Your task to perform on an android device: I'm going trekking with a friend next weekend and want to look for the best hiking shoes on the Decathlon app.
Image 0: 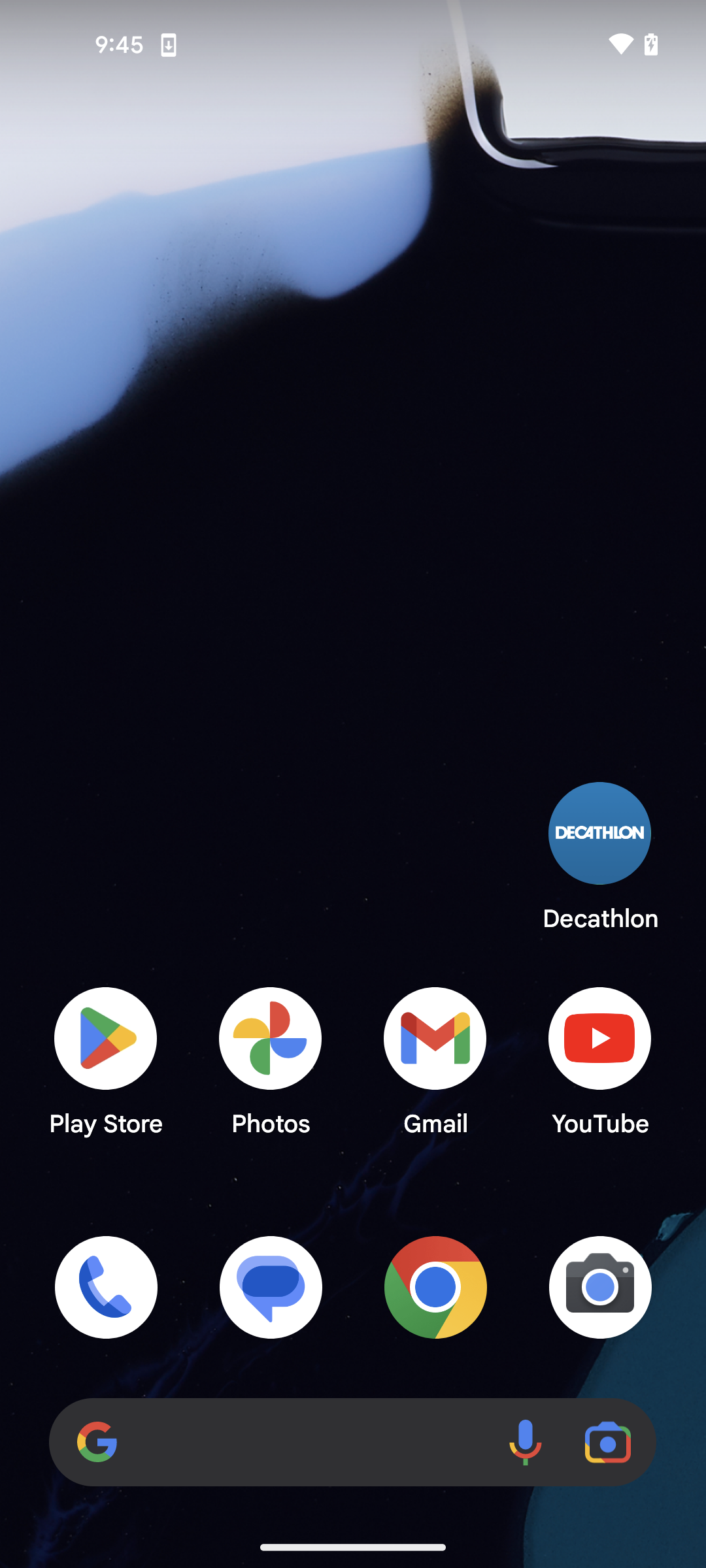
open the Decathlon app
Step 0: open app "Decathlon"
Image 1: 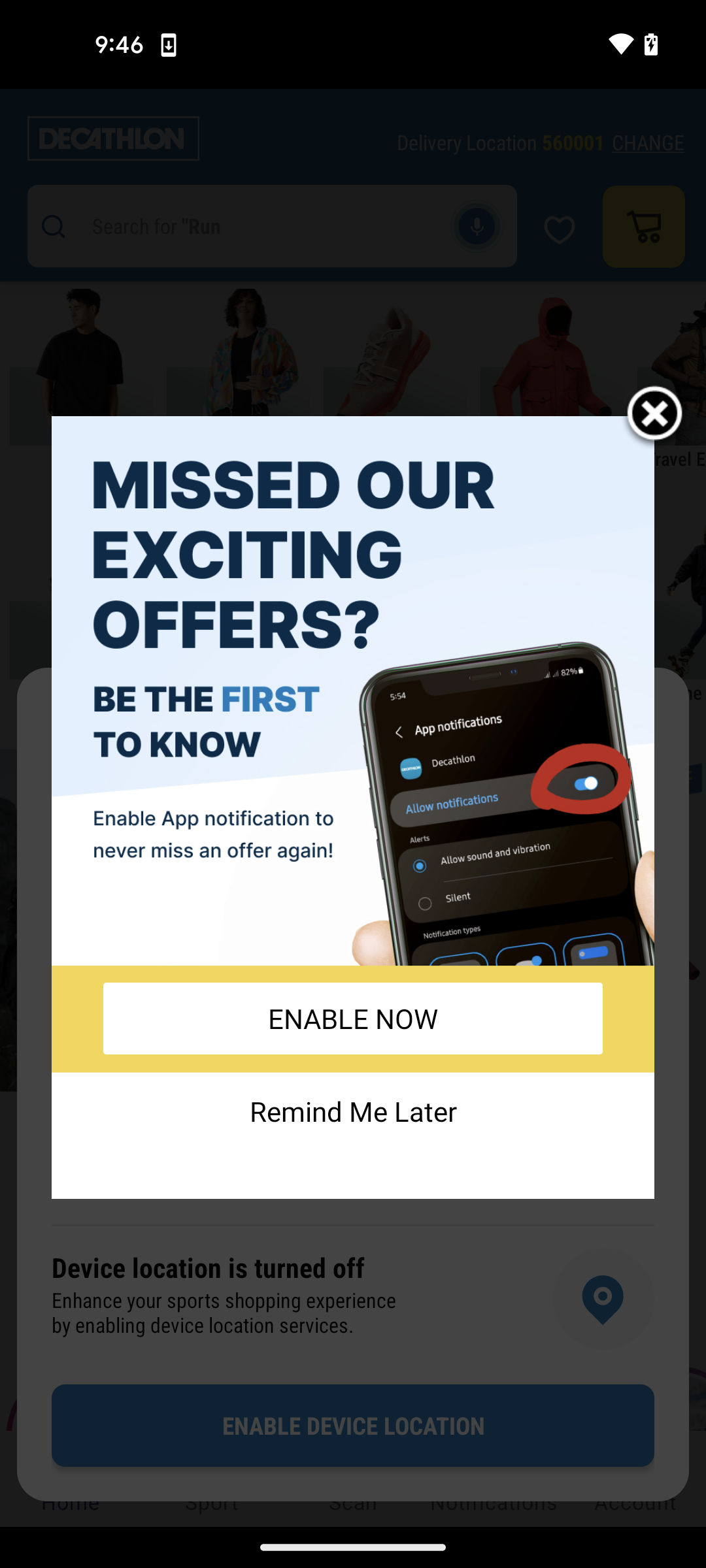
click on close icon
Step 1: click (654, 408)
Image 2: 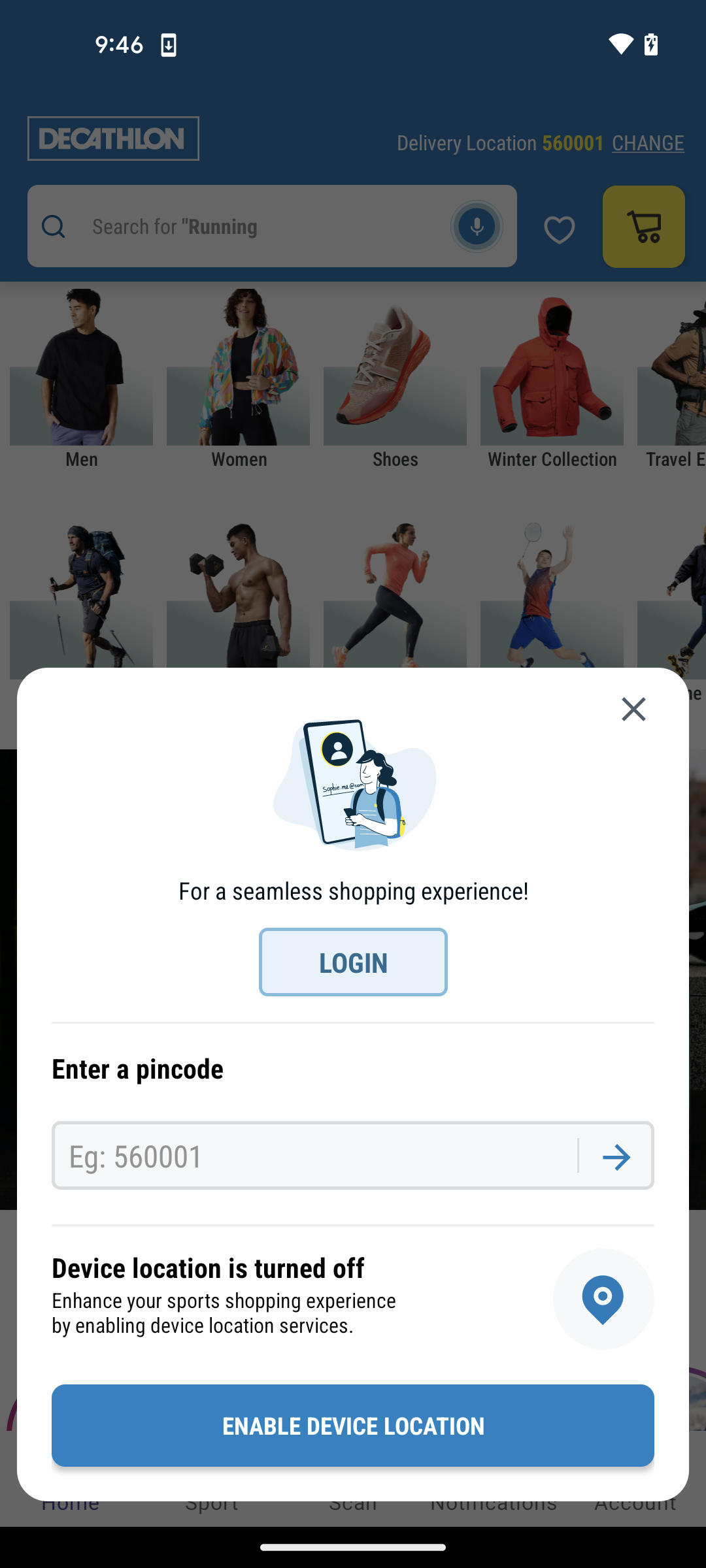
click on close icon
Step 2: wait
Image 3: 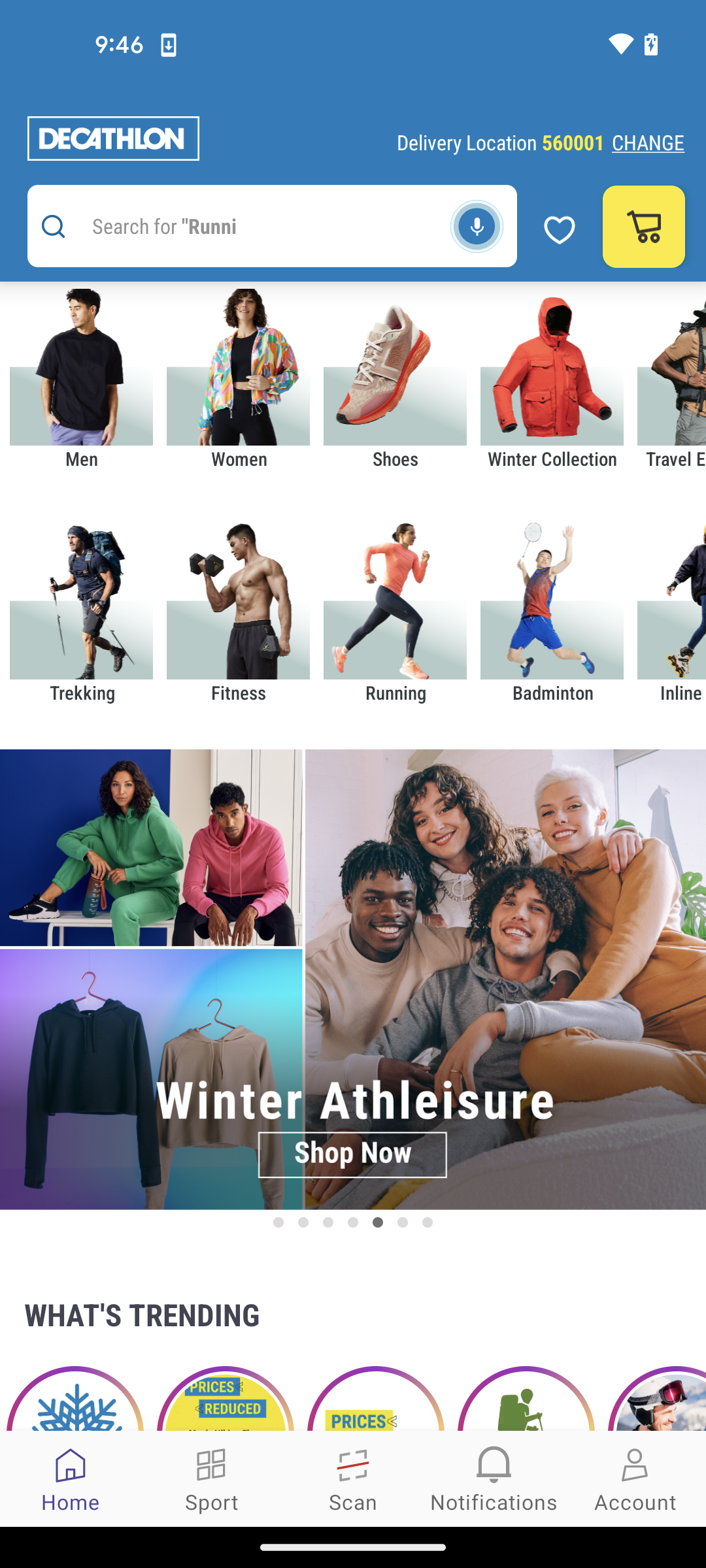
click on the search bar
Step 3: click (245, 226)
Image 4: 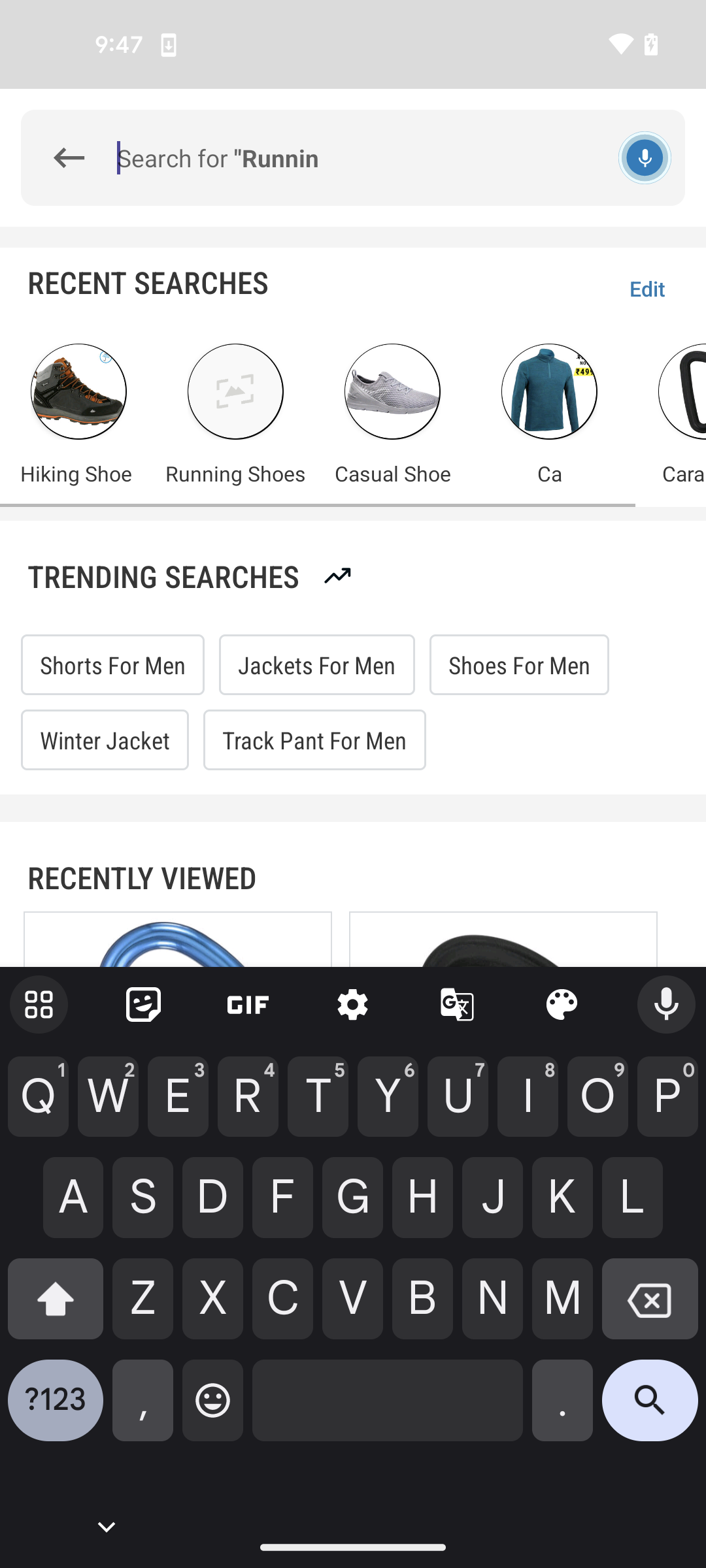
type text hiking shoes
Step 4: type "hiking shoes"
Image 5: 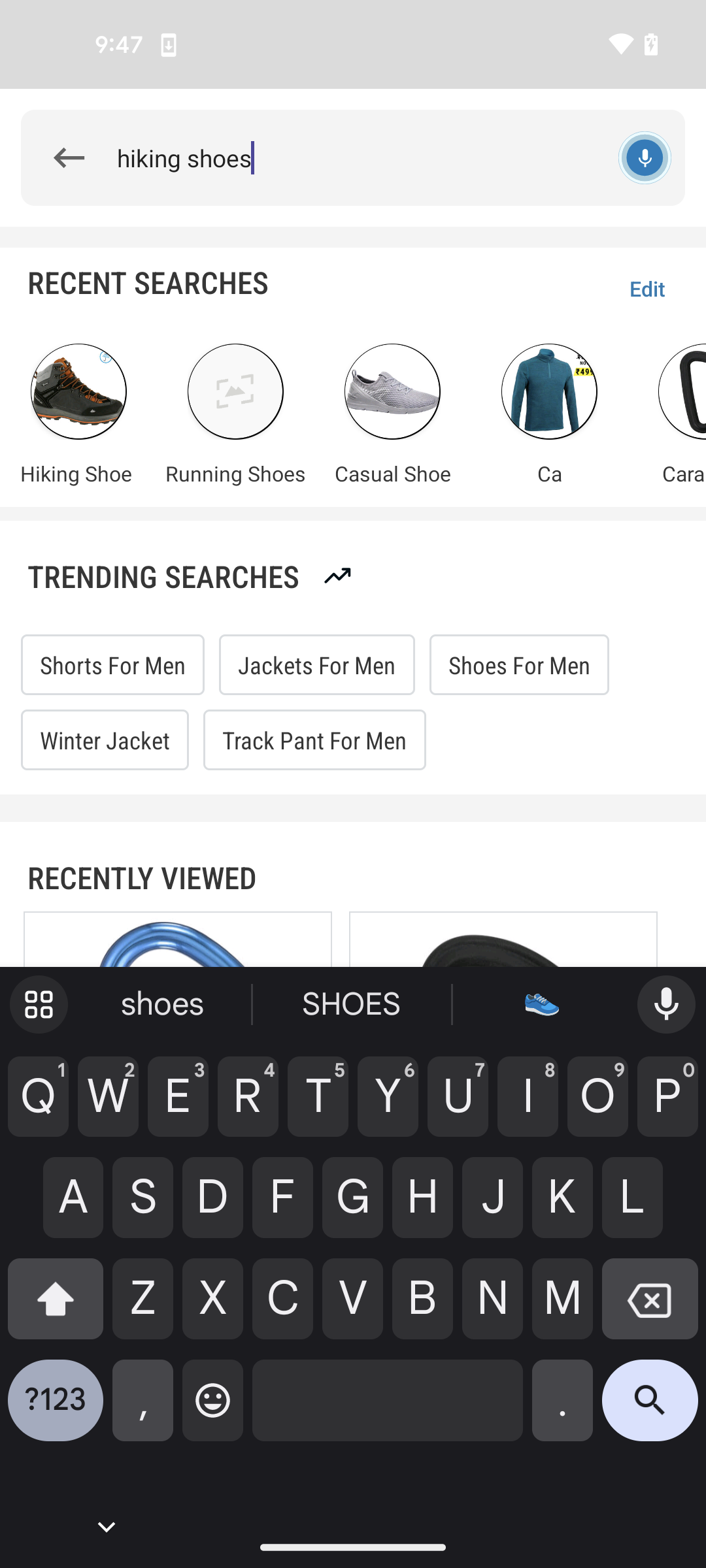
click on the search icon
Step 5: click (650, 1410)